Your task to perform on an android device: In the ClearTrip app, Search for the Golden Tulip Goa Candolim in Goa. From September 1, 2023, to September 5, 2023, and reserve the Superior King room.
Image 0: 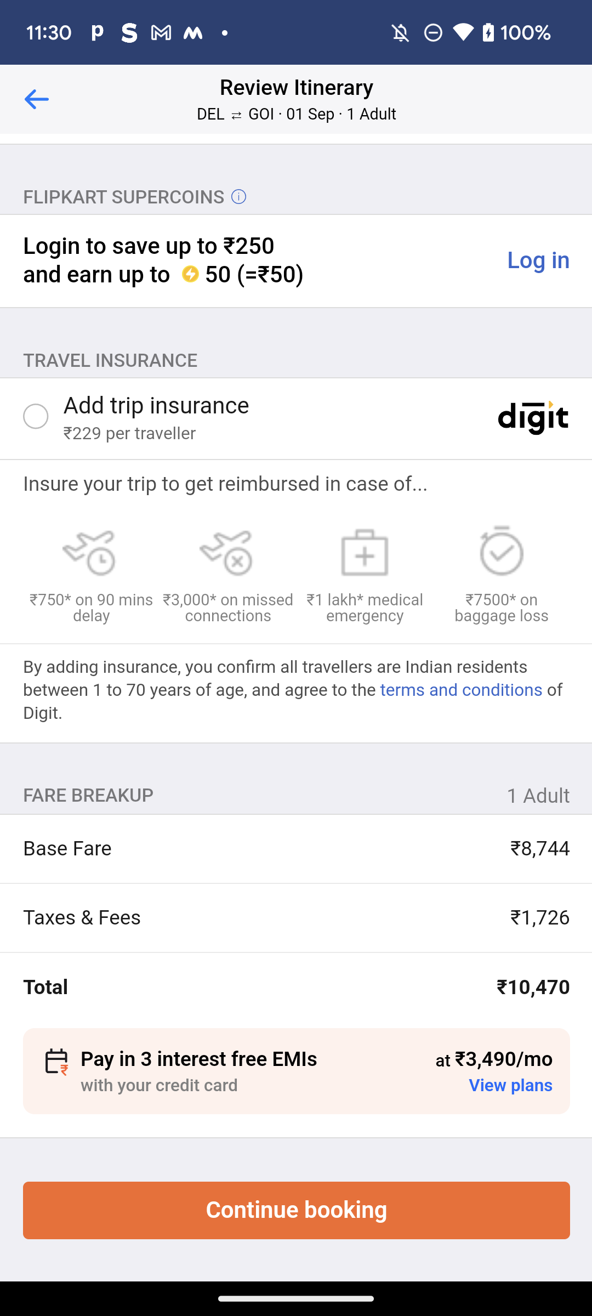
Go back to the Home Screen
Step 0: press back button
Image 1: 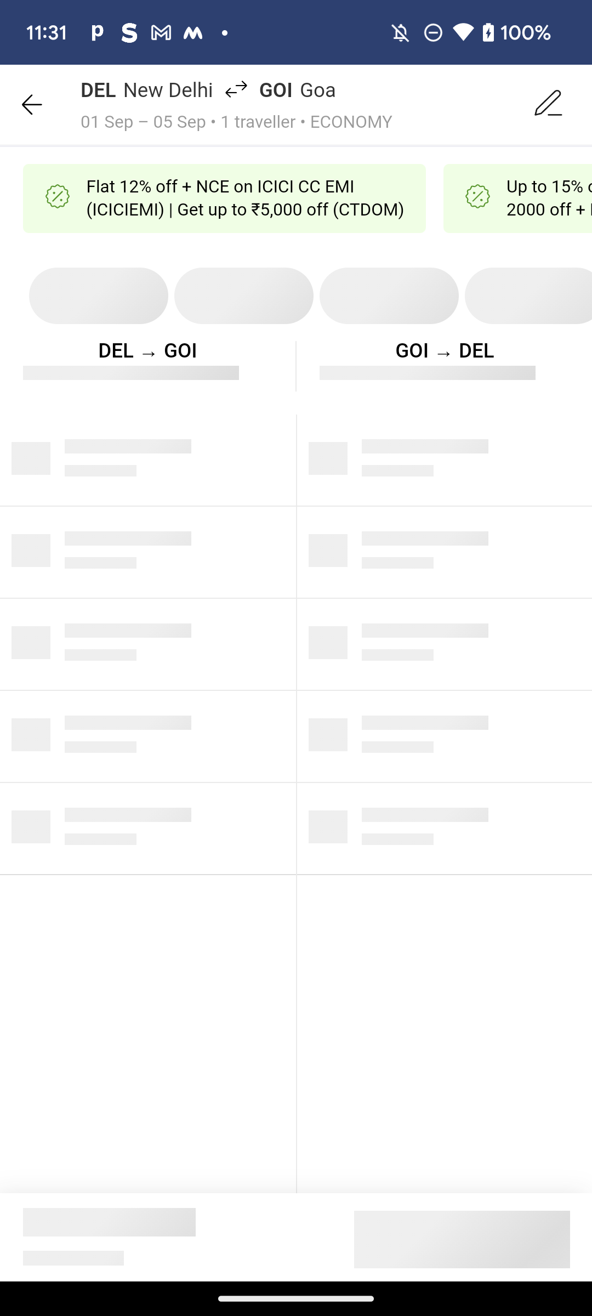
Go back to the Home Screen
Step 1: wait
Image 2: 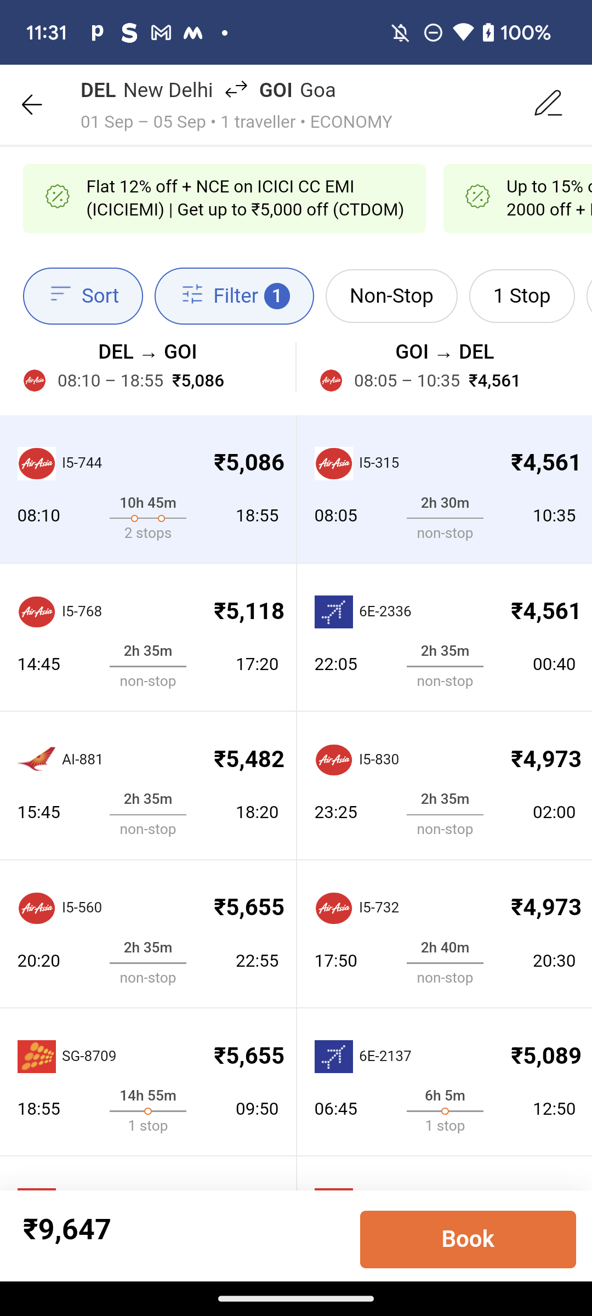
Go back to the Home Screen
Step 2: press back button
Image 3: 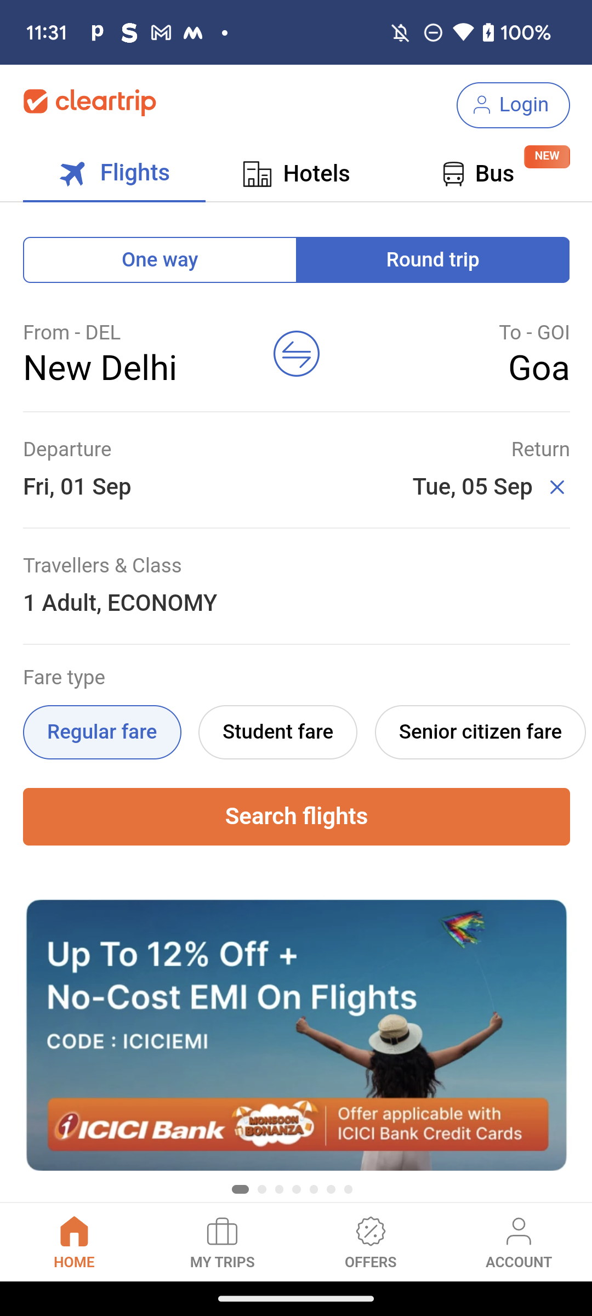
Click on the Hotels Icon at the top-middle of the screen
Step 3: click (310, 174)
Image 4: 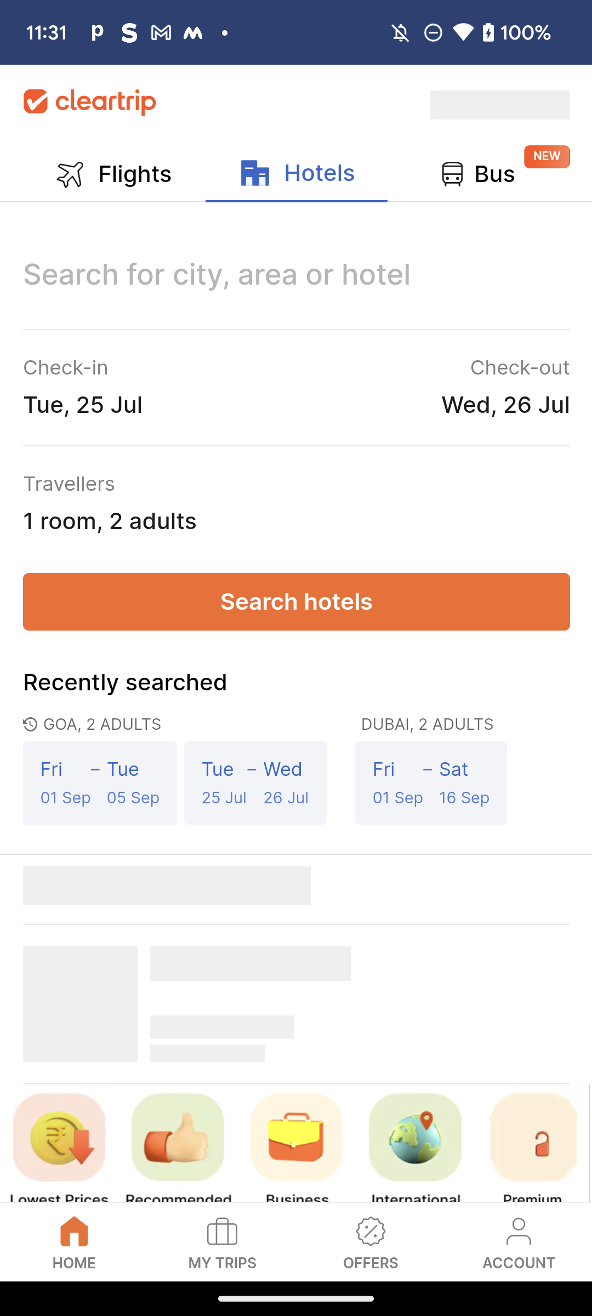
Click on the Hotels Icon at the top-middle of the screen
Step 4: wait
Image 5: 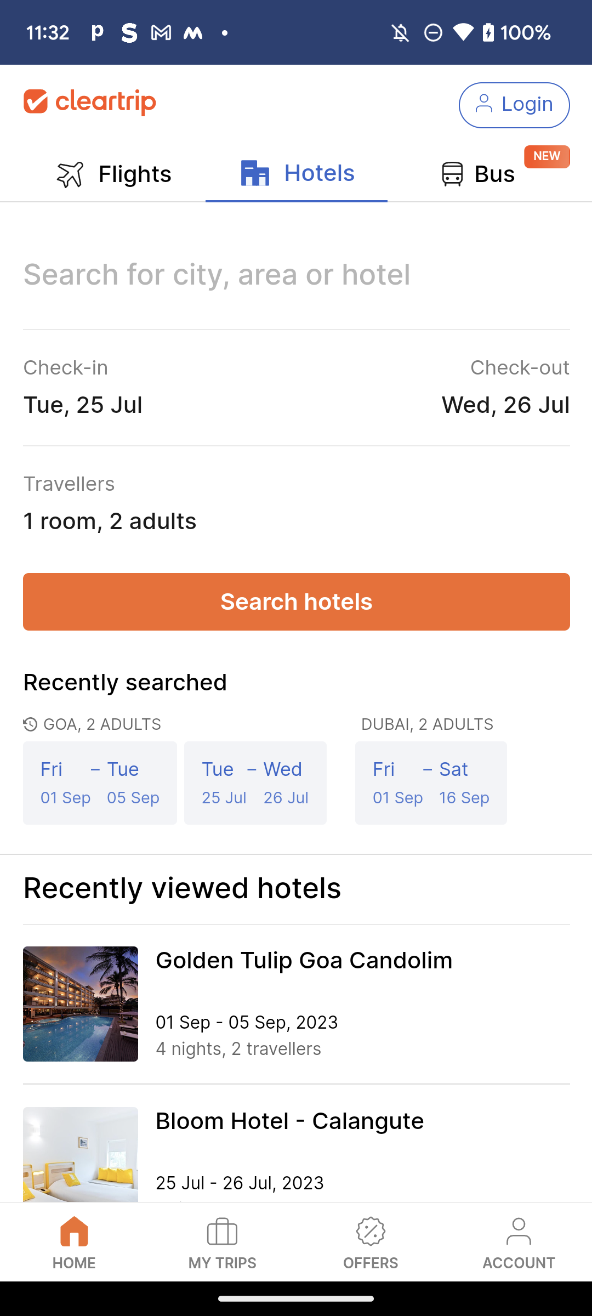
Click on the Search for city, area, or hotel option
Step 5: click (297, 271)
Image 6: 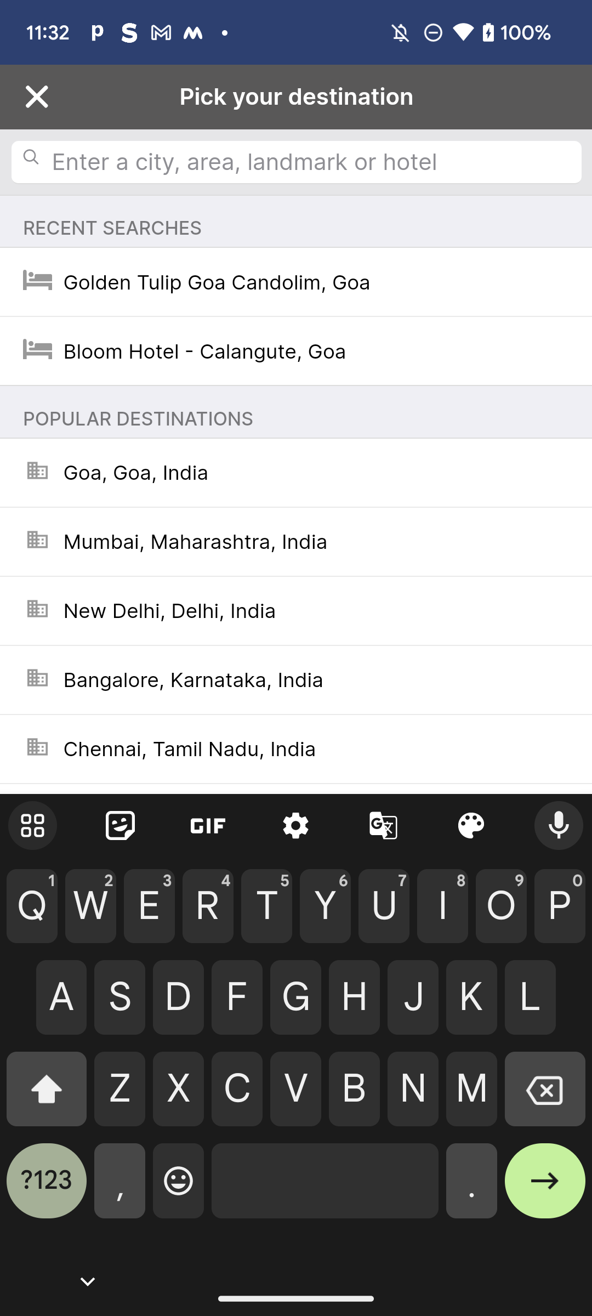
Type "Golden Tulip Goa Candolim" in the search bar
Step 6: type "Golden Tulip Goa Candolim"
Image 7: 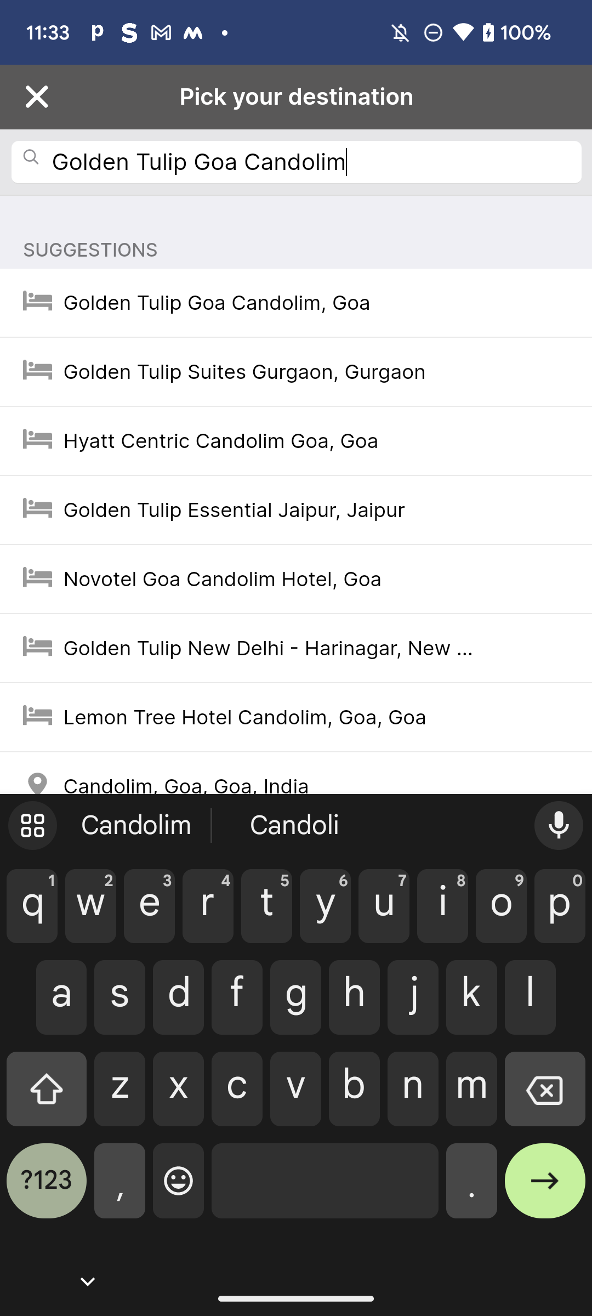
Click on the Golden Tulip Goa Candolim suggestion
Step 7: click (266, 302)
Image 9: 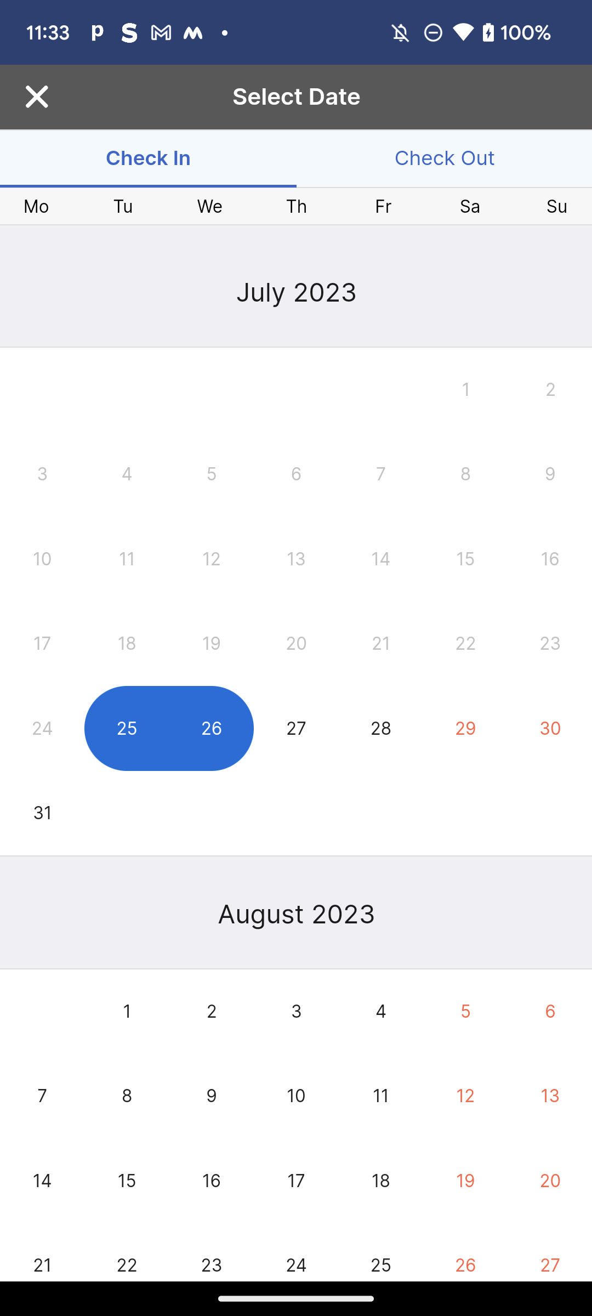
Scroll up to view the September month
Step 9: scroll down
Image 10: 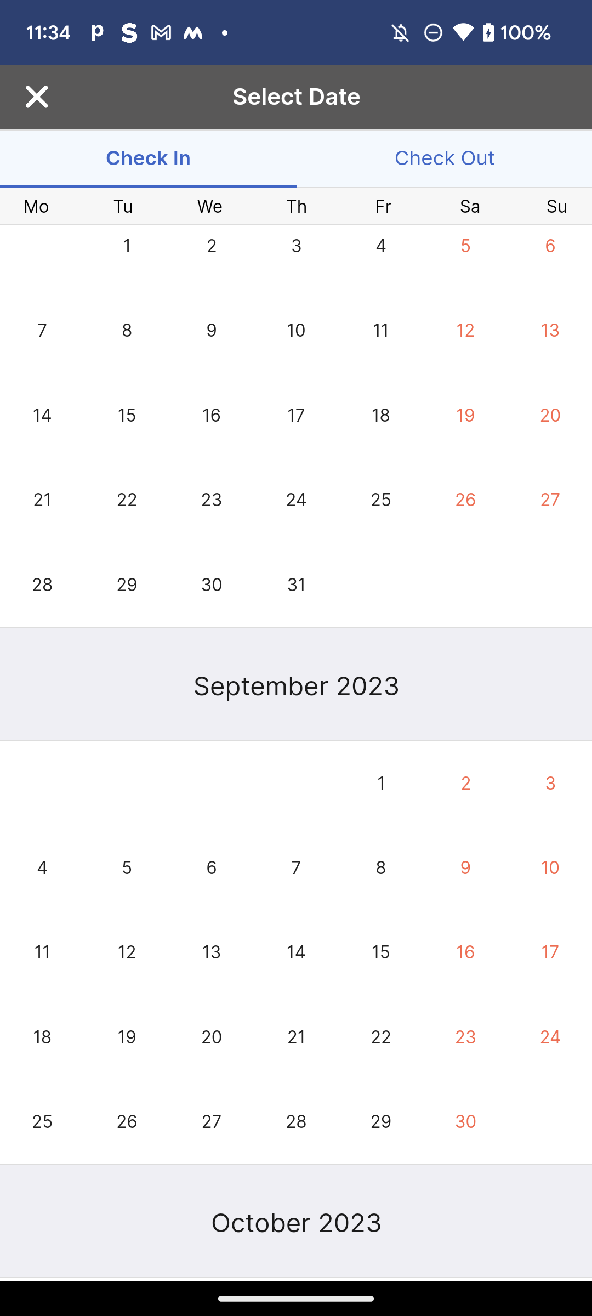
Click on the check-in date of September 1, 2023
Step 10: click (434, 782)
Image 11: 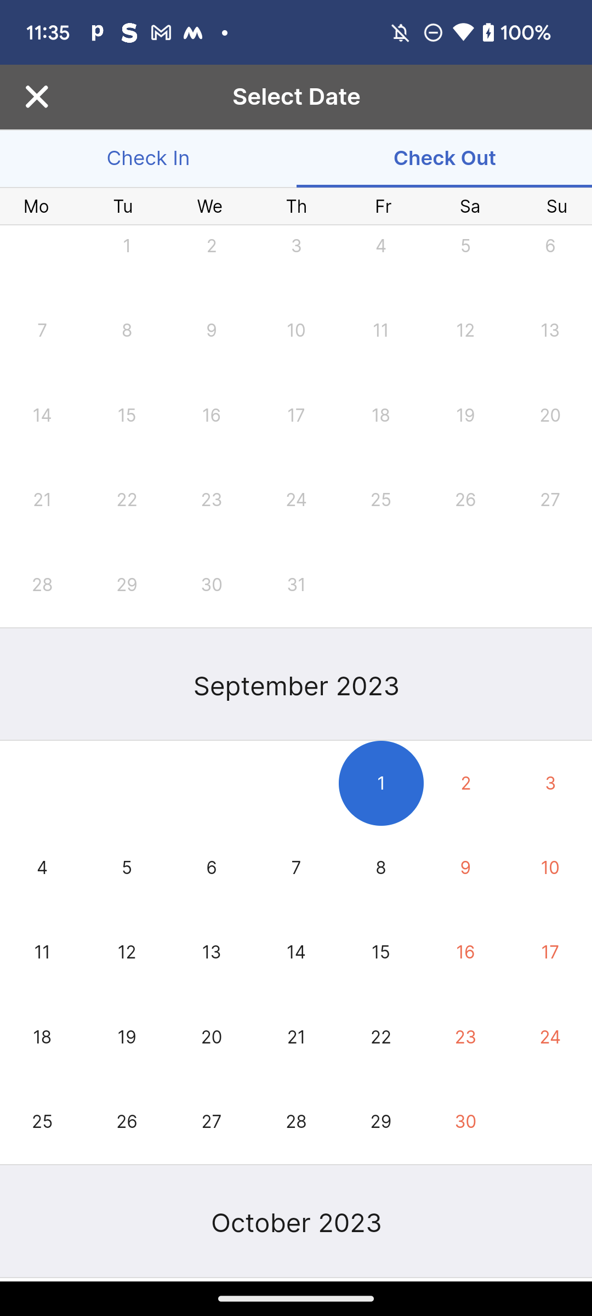
Click on the check-Out date of September 5, 2023
Step 11: click (297, 894)
Image 12: 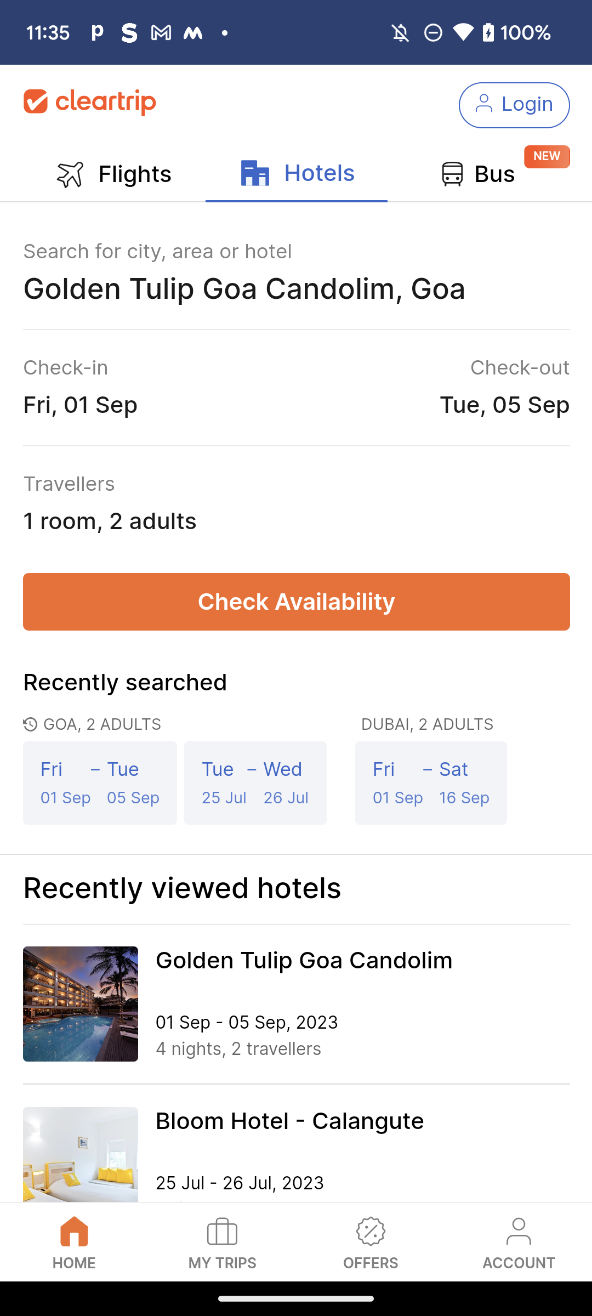
Click on the Check availability button
Step 12: click (297, 602)
Image 15: 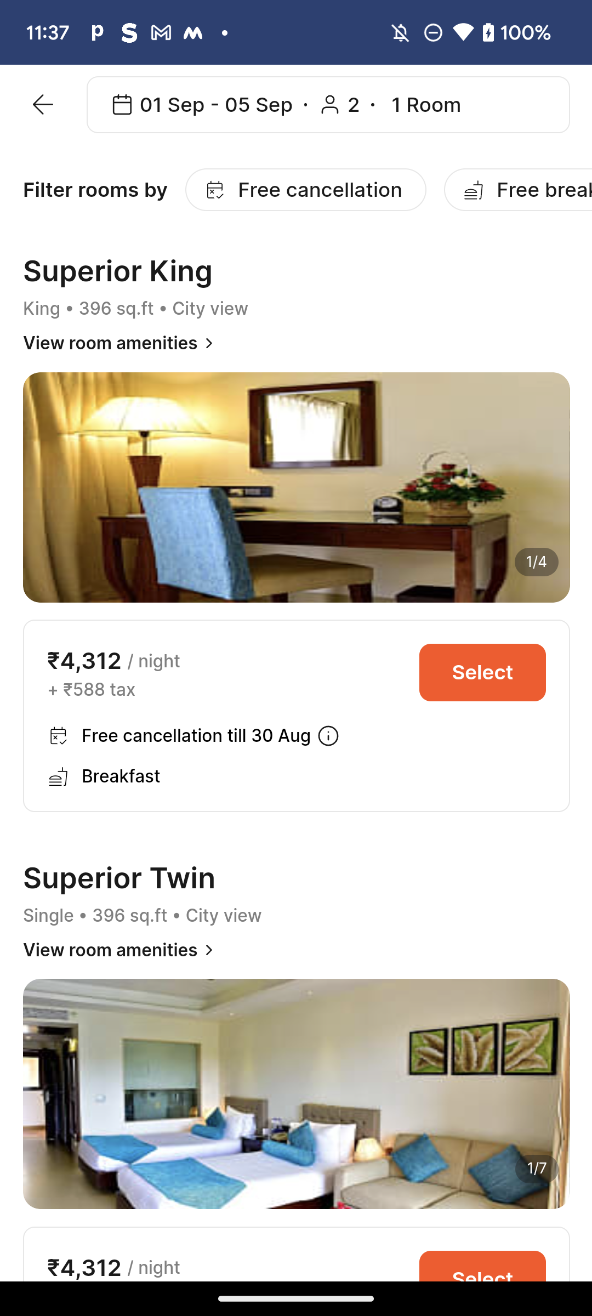
Click on the select button for the Super King room option
Step 15: click (482, 672)
Image 16: 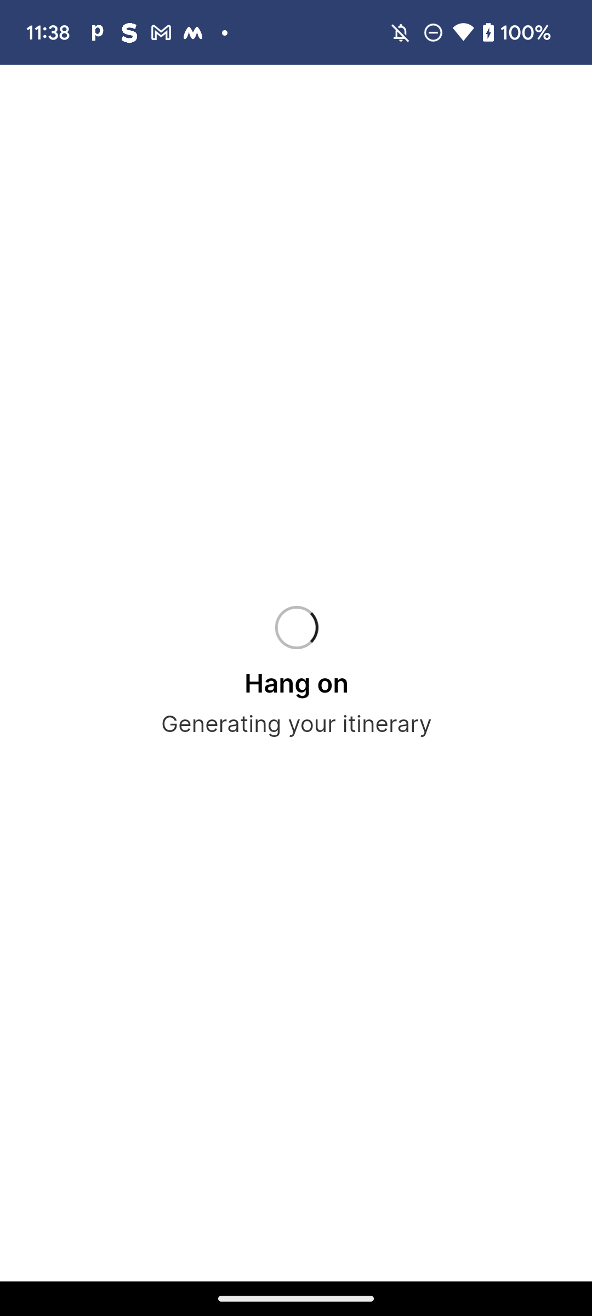
Click on the select button for the Super King room option
Step 16: wait